Your task to perform on an android device: In the Sgraffito app, I want to Add text to the sketch as "I have to do it"
Image 0: 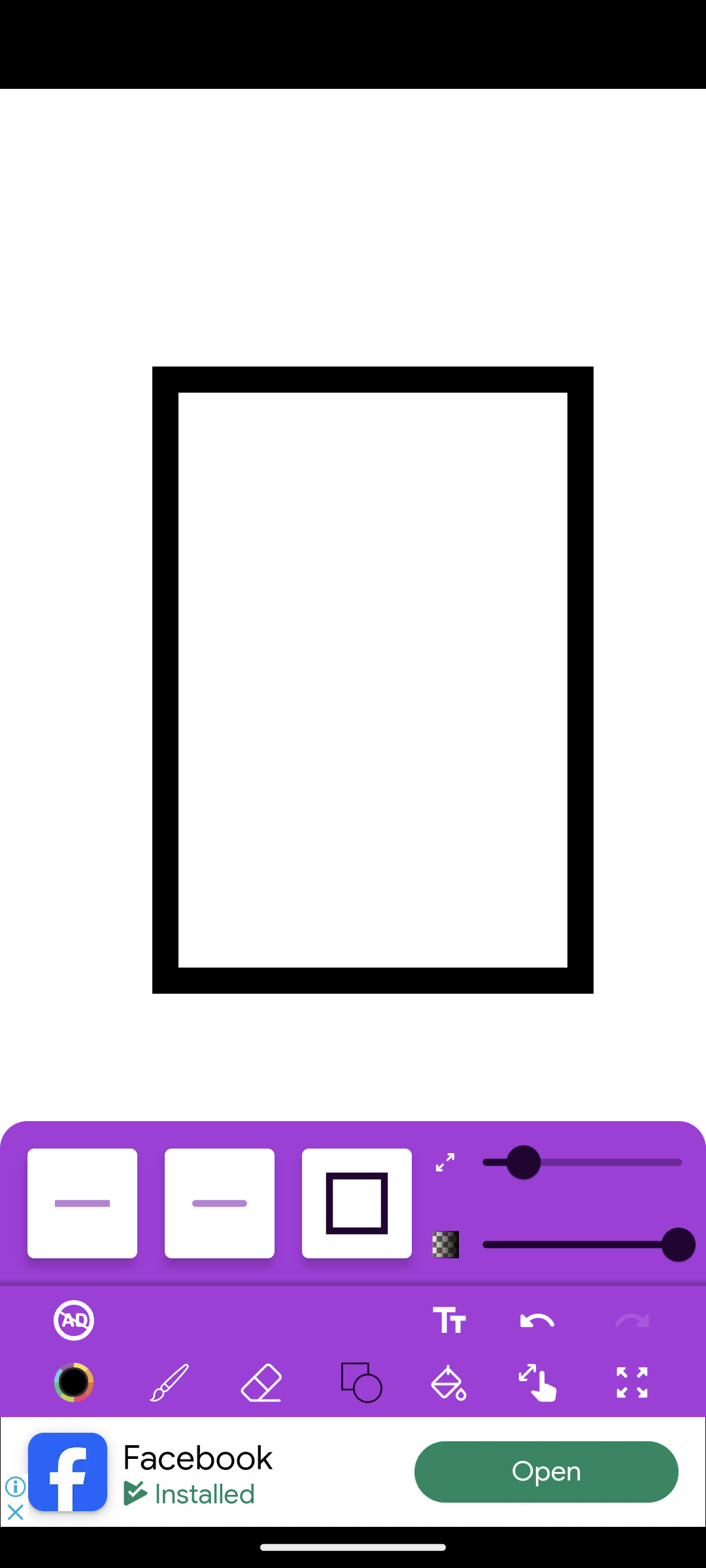
Click on the Text icon
Step 0: click (449, 1320)
Image 1: 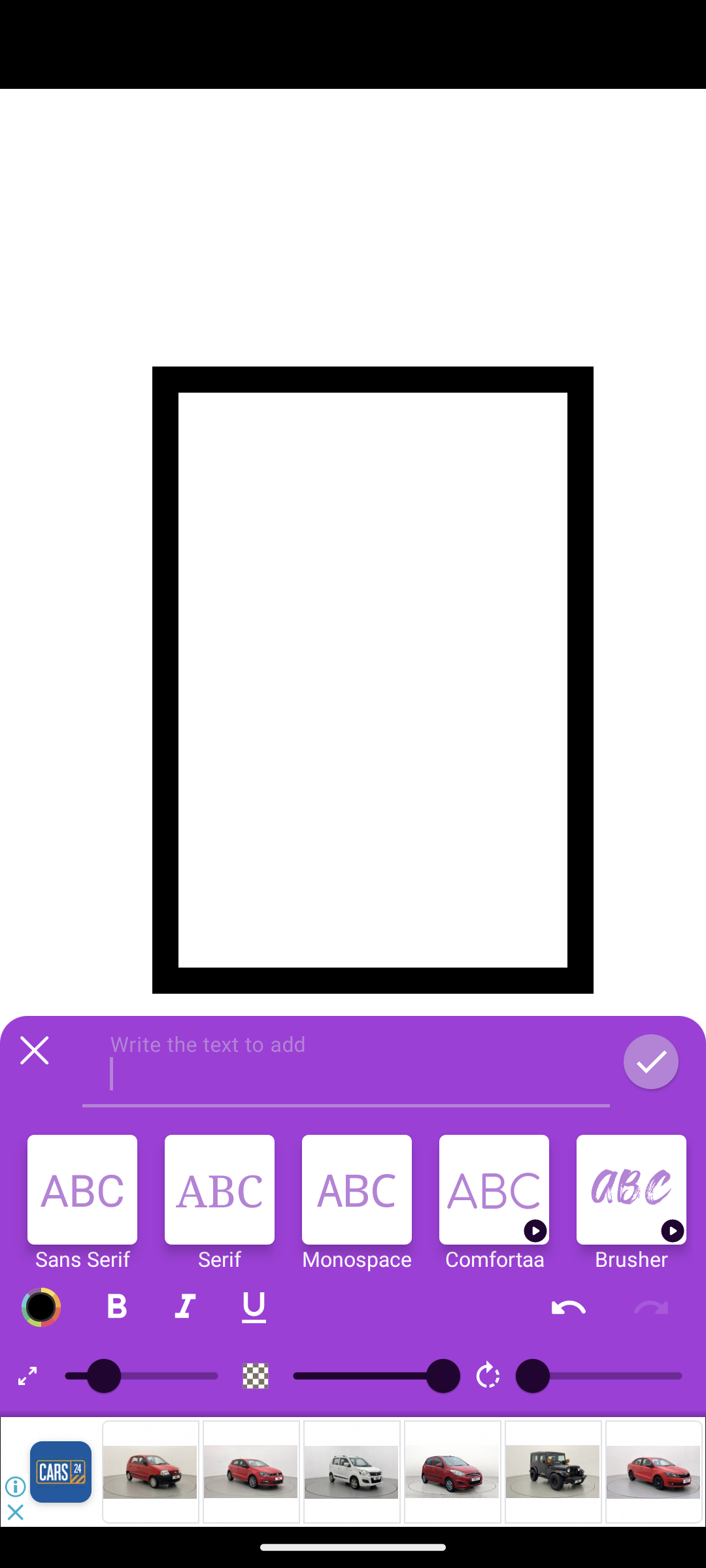
Enter a text as I have to do it
Step 1: type "I have to do it"
Image 2: 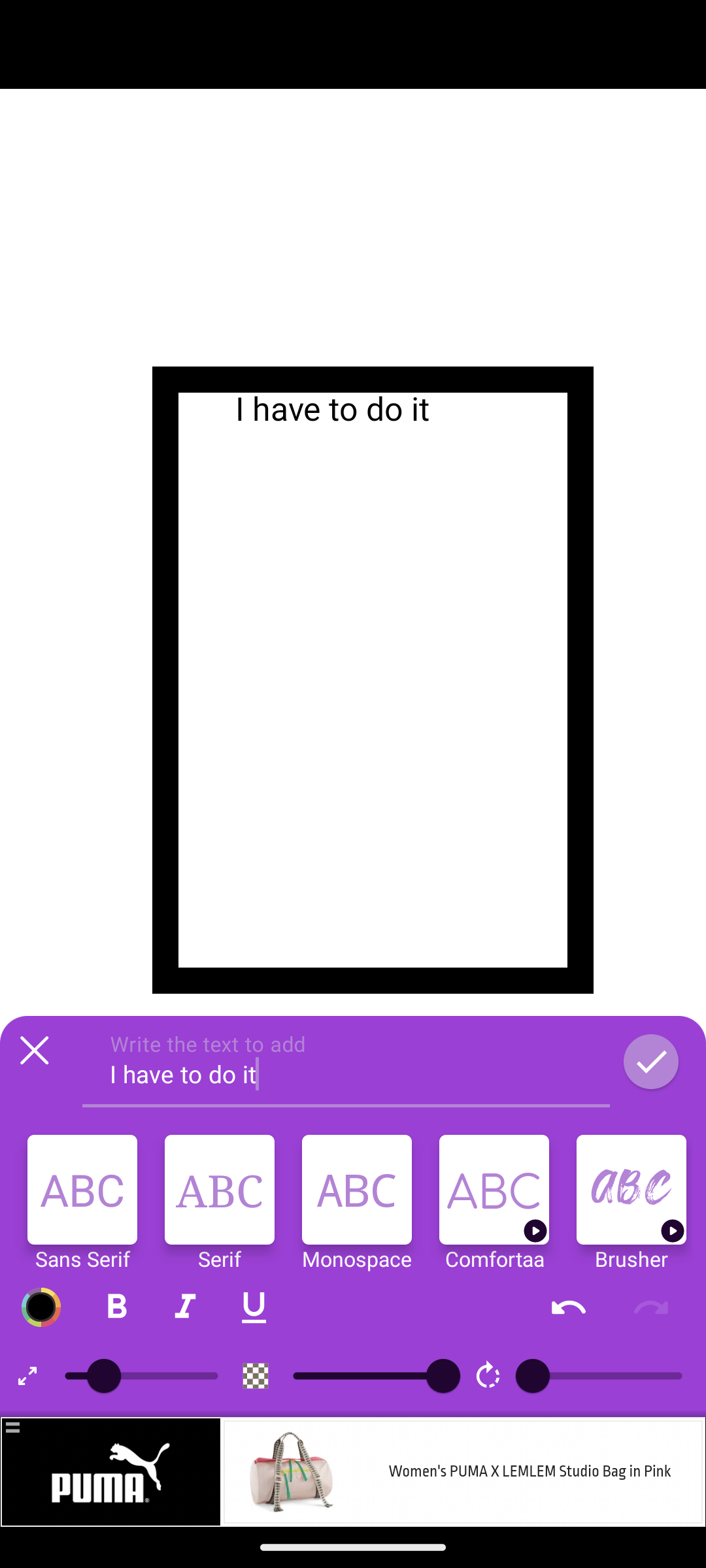
Click on the tick icon 
Step 2: click (650, 1061)